Your task to perform on an android device: Look for the Drill machine with the Bosch brand filter in the Flipkart app
Image 0: 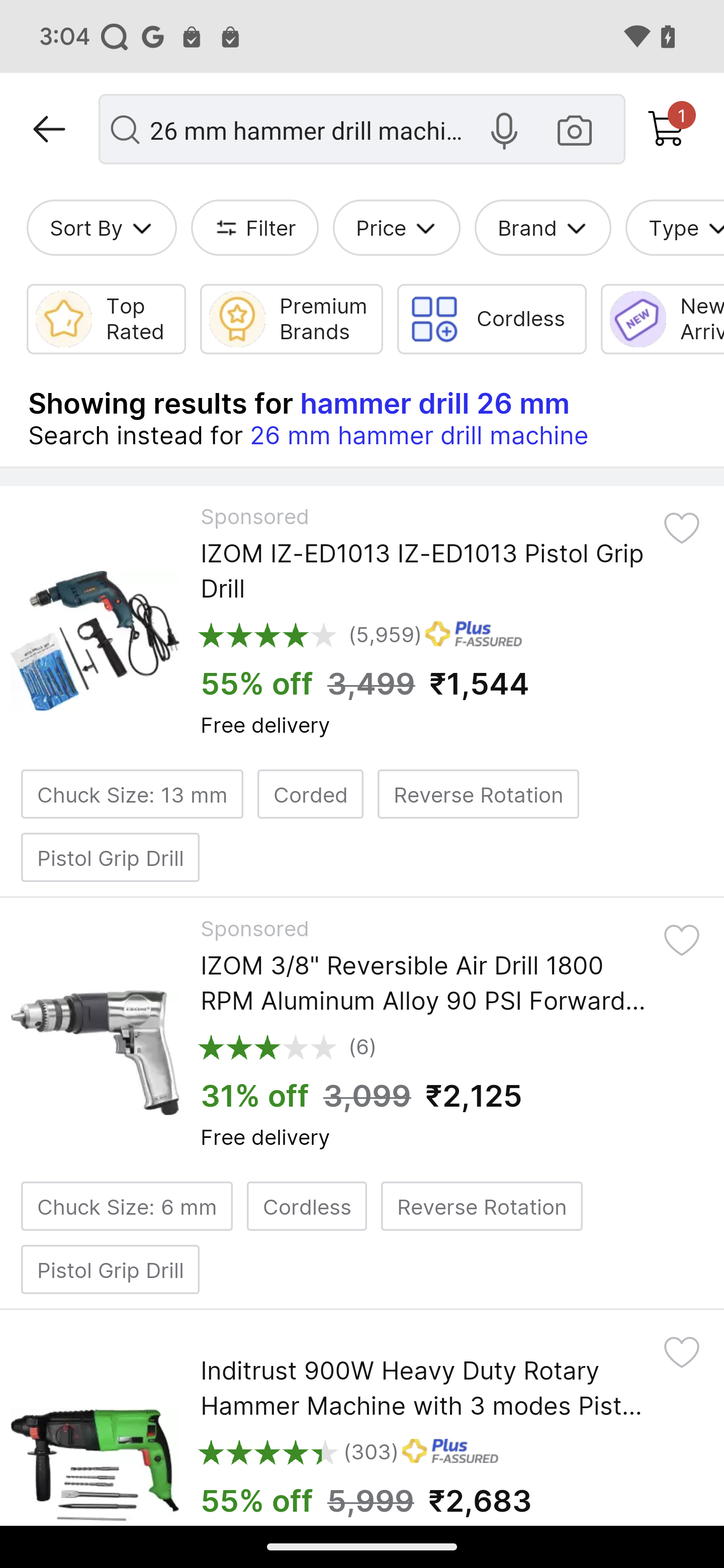
Click on the brand button to view options
Step 0: click (564, 222)
Image 1: 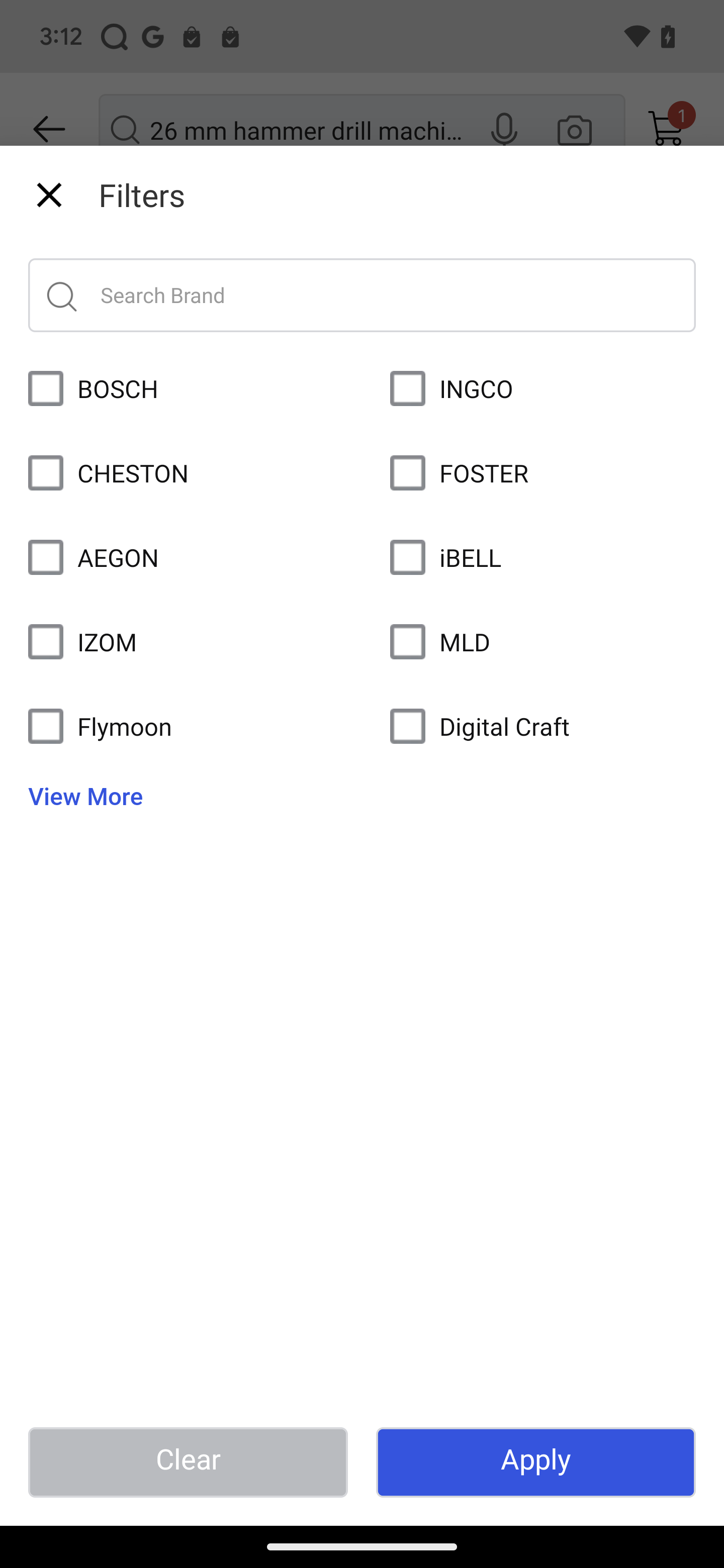
Click on the Bosch brand option
Step 1: click (46, 390)
Image 2: 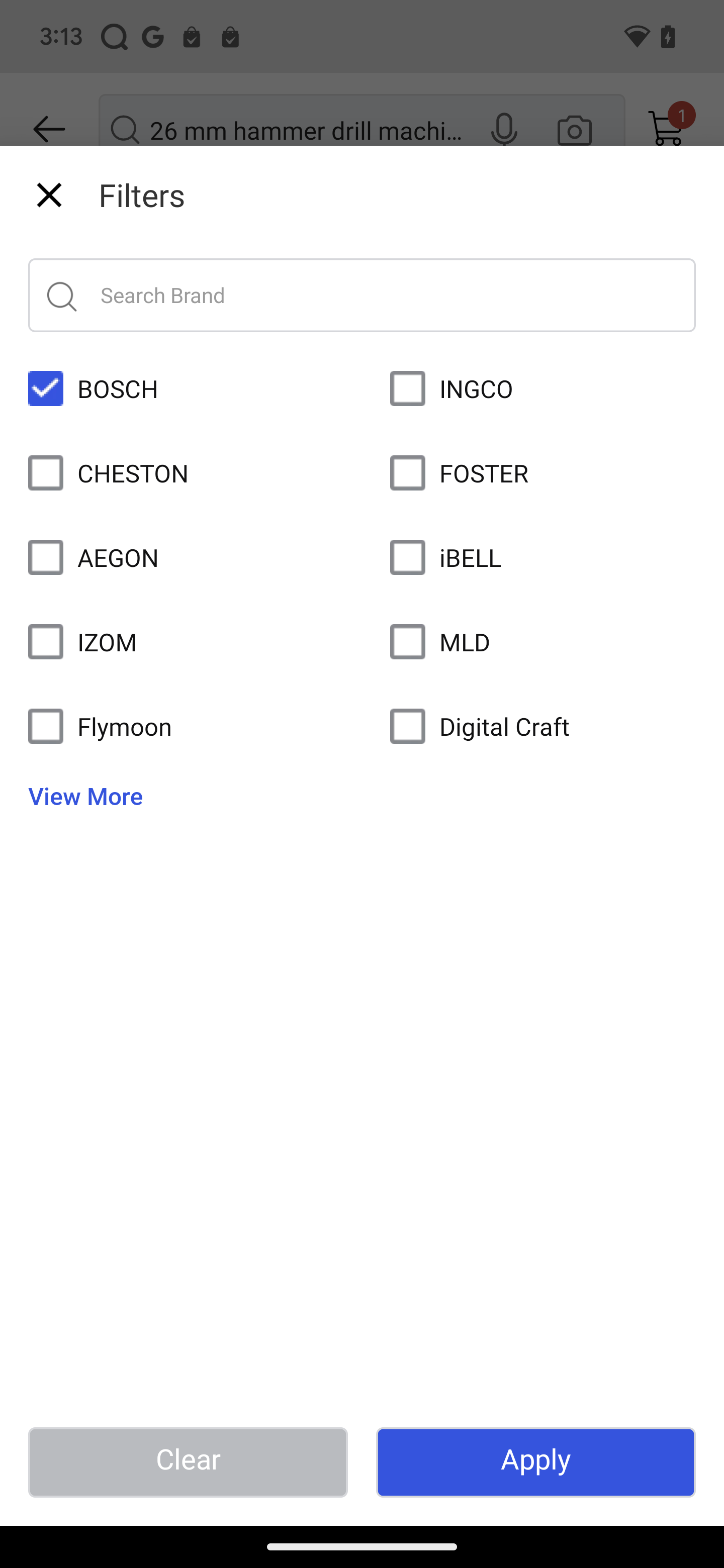
Click on the apply button 
Step 2: click (535, 1462)
Image 3: 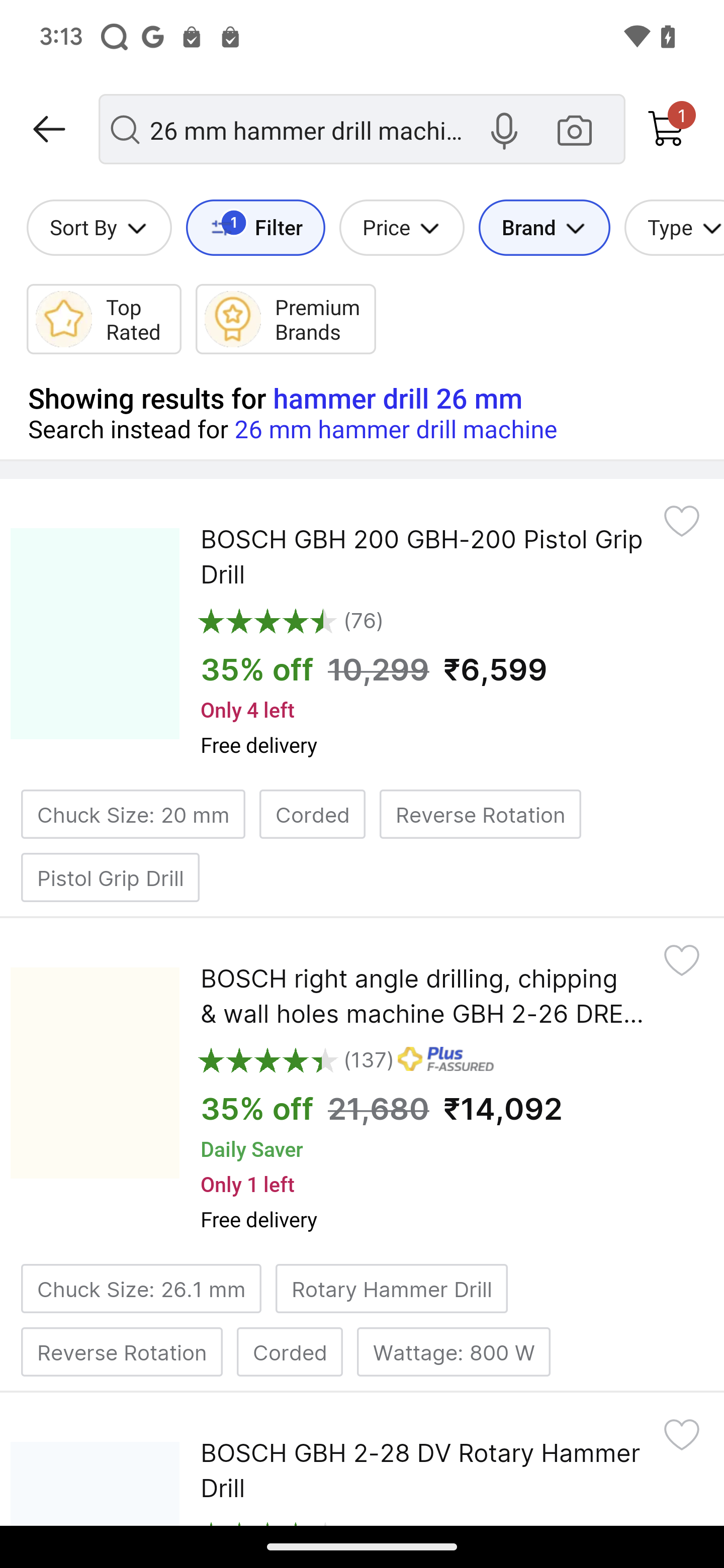
Click on the apply button 
Step 3: wait